Your task to perform on an android device: I want to search for new shoes so that I can go to the gym in the morning.
Image 0: 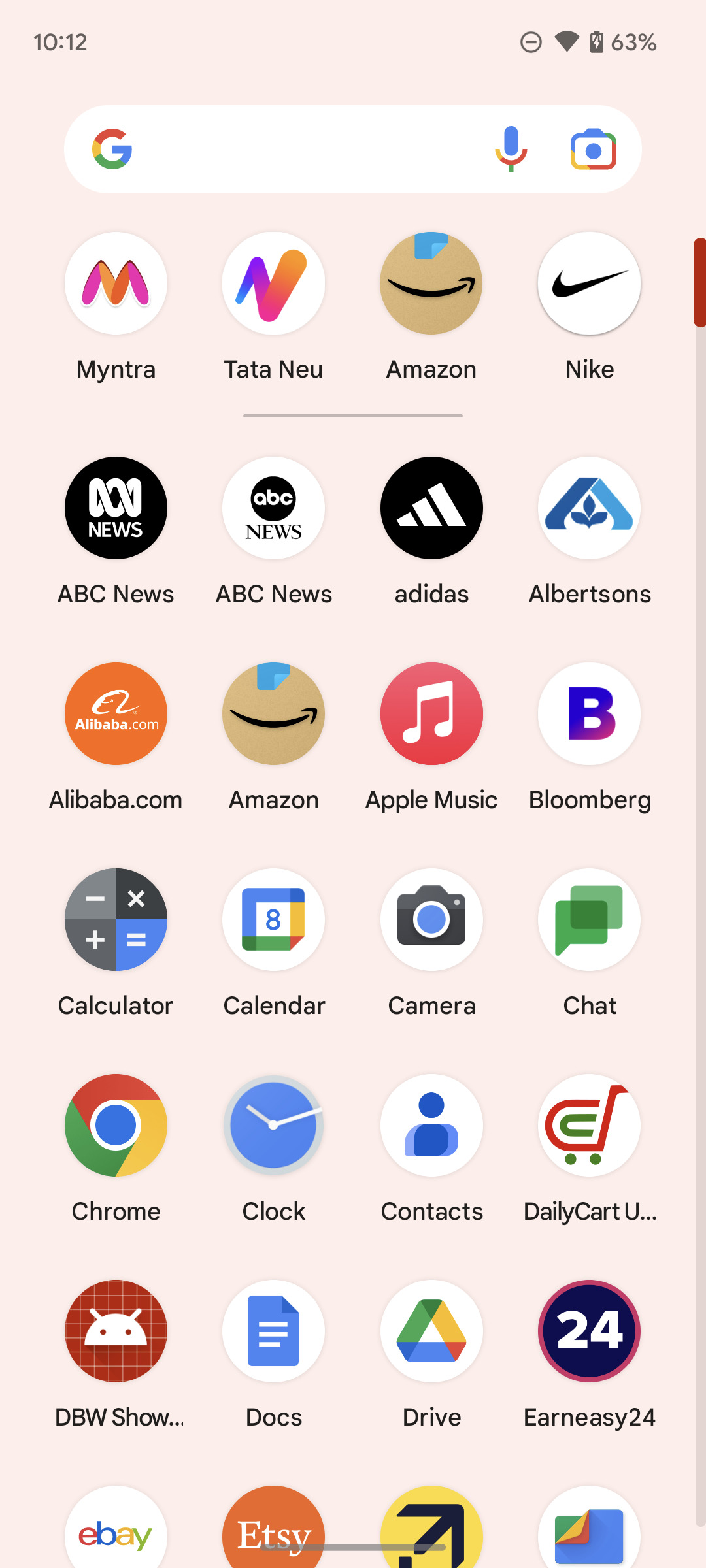
Open Tata Neu app.
Step 0: open app "Tata Neu"
Image 1: 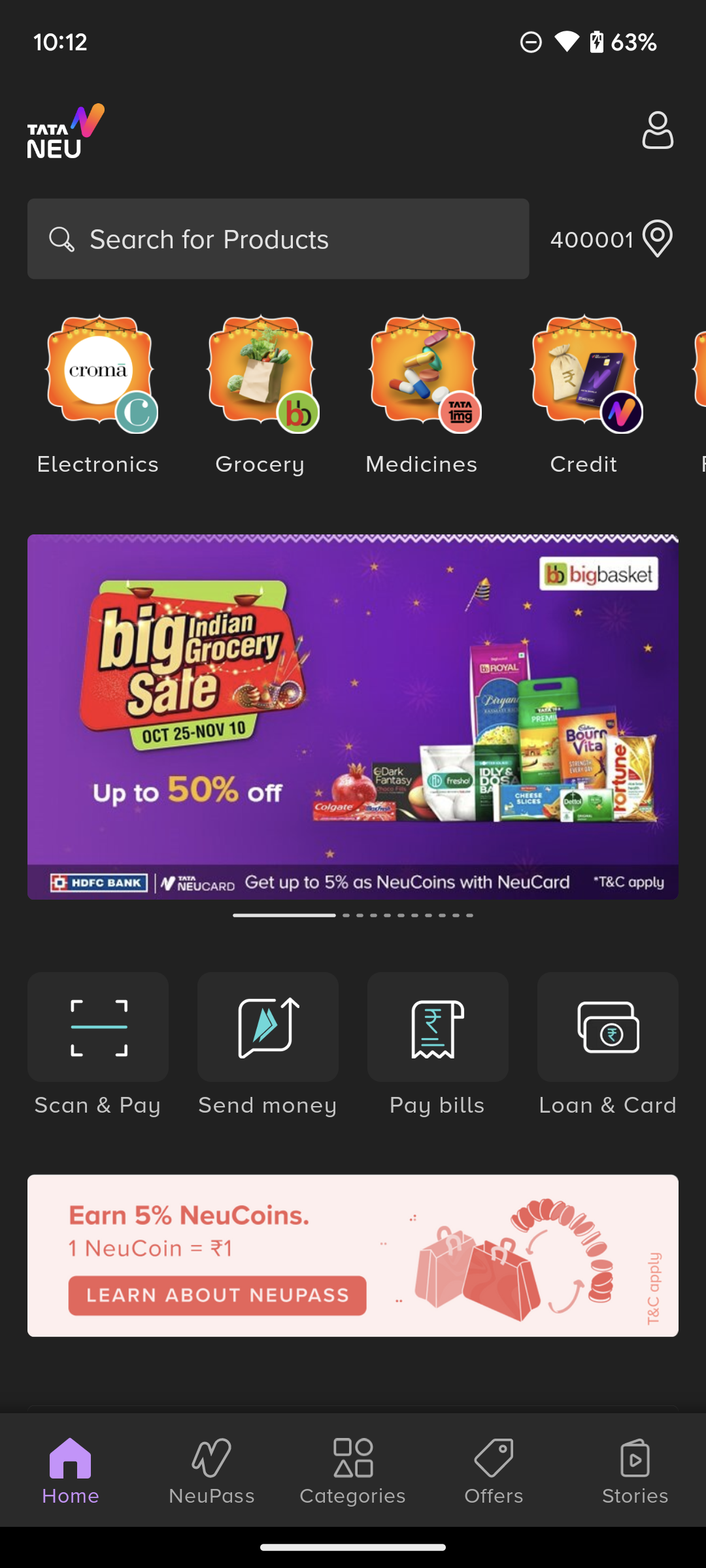
Click on the Search bar on the top of the screen.
Step 1: click (278, 238)
Image 2: 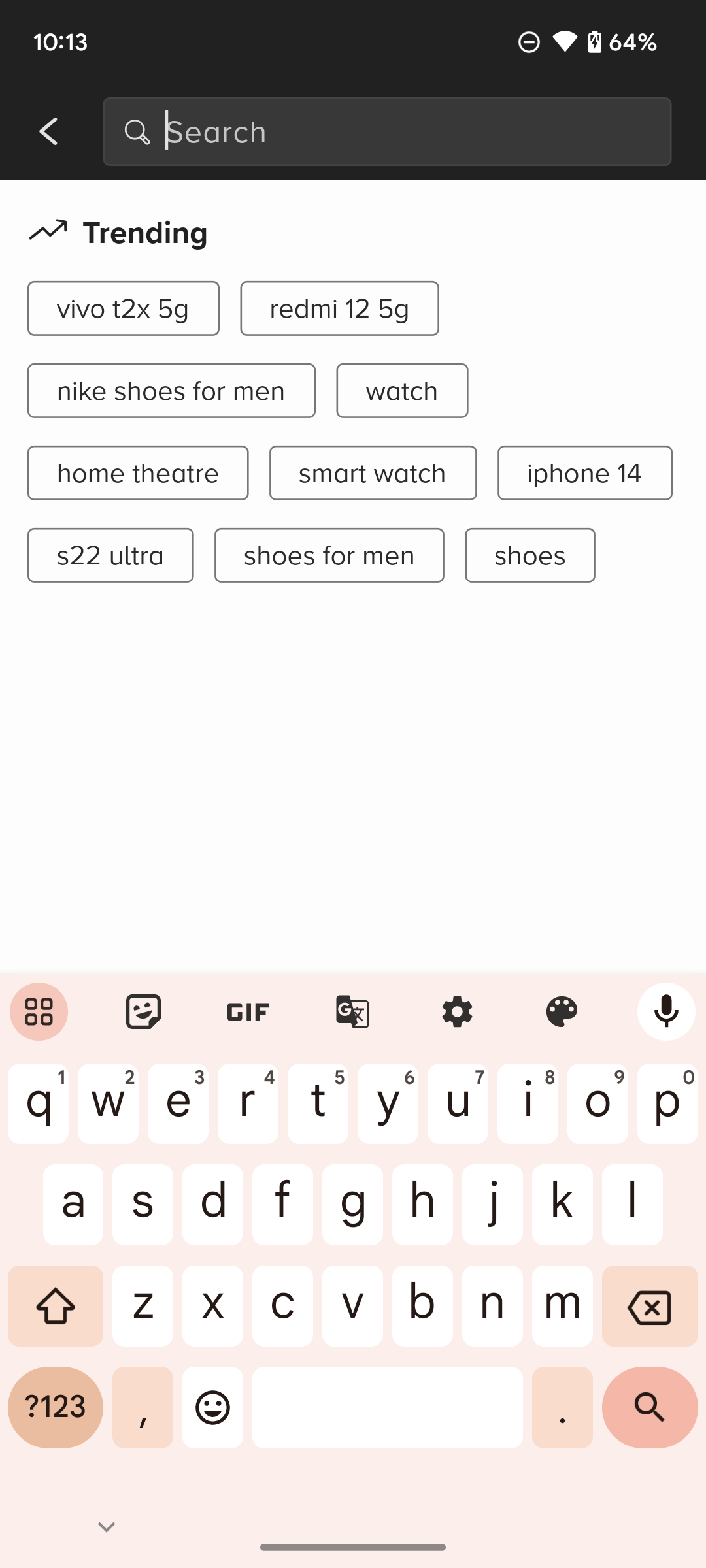
Click on the Shoes for men option on the screen.
Step 2: click (329, 555)